Your task to perform on an android device: In the Simple clock,click on the stopwatch tab ,click on the start button to start the stopwatch,click on the lap button to record the laps and click on the stop button to stop the stopwatch
Image 0: 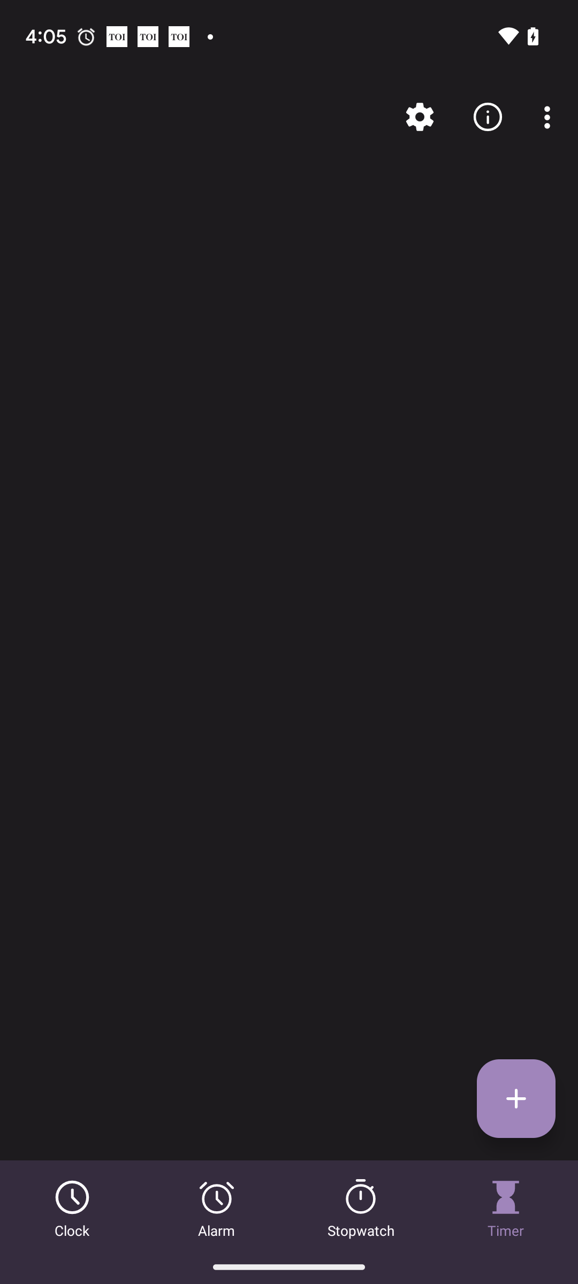
Click on the stopwatch tab at the bottom
Step 0: click (361, 1214)
Image 1: 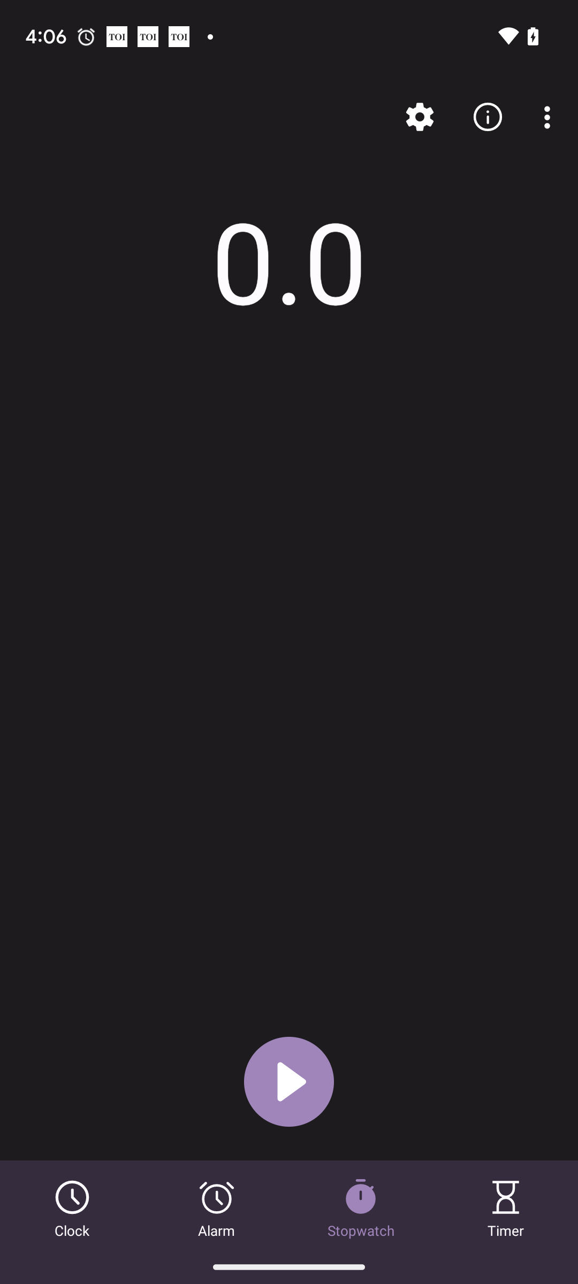
Click on the play button
Step 1: click (289, 1081)
Image 2: 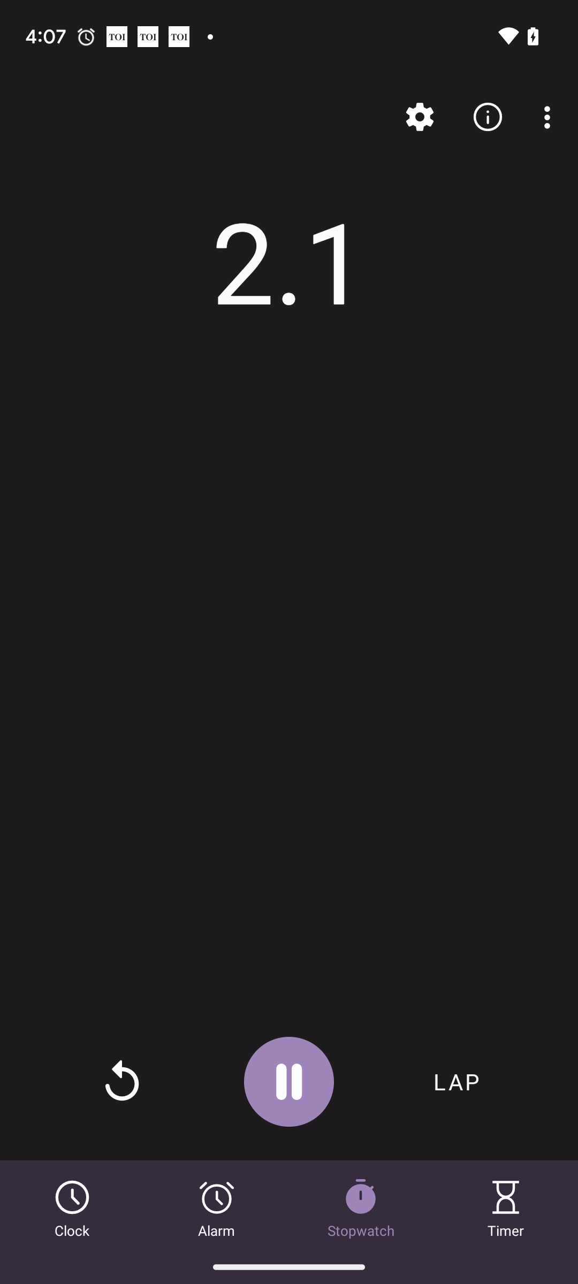
Click on the lap to record laps
Step 2: click (455, 1082)
Image 3: 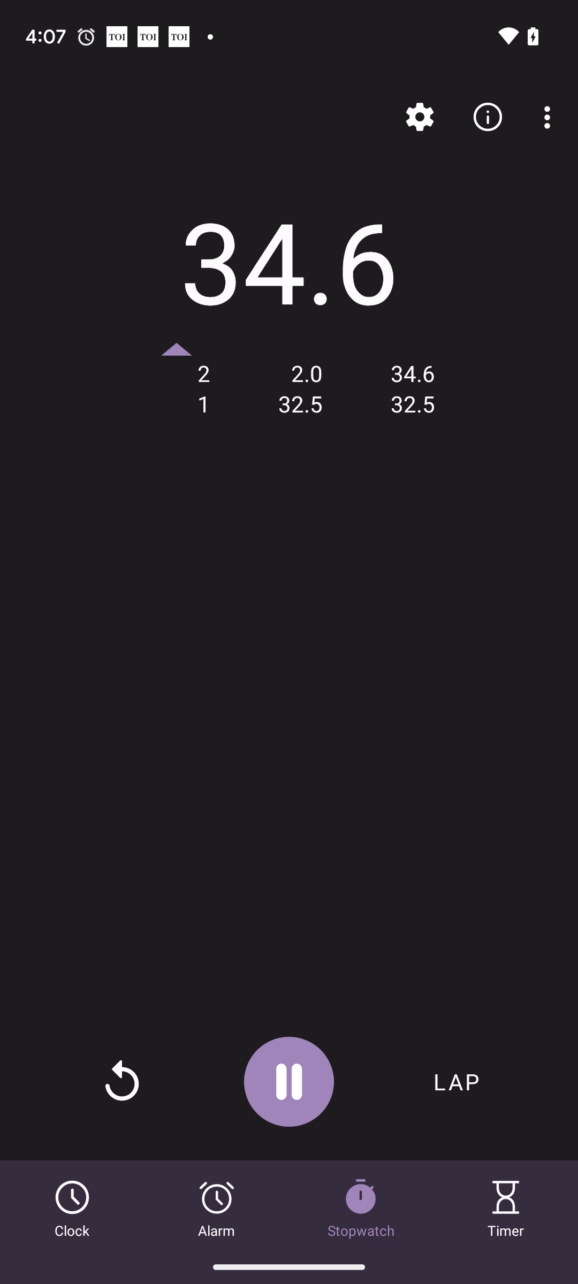
Click on the lap to record laps
Step 3: click (455, 1082)
Image 4: 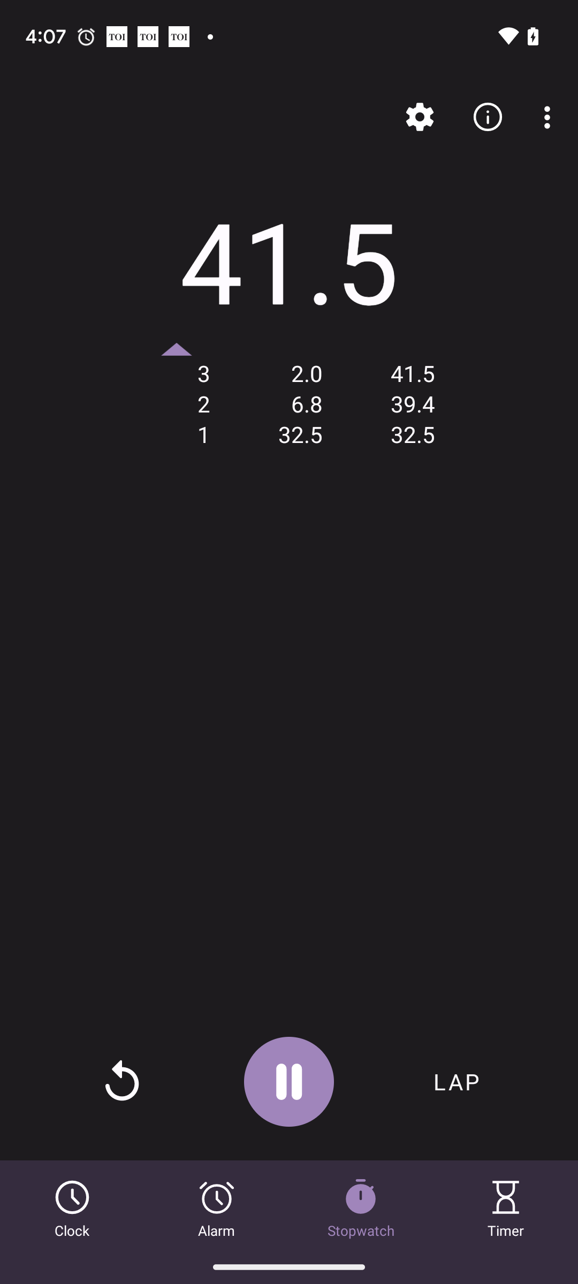
Click on the pause button to stop the stopwatch
Step 4: click (289, 1081)